Your task to perform on an android device: I would want to chat with the customer service support team regarding the purchasing method.
Image 0: 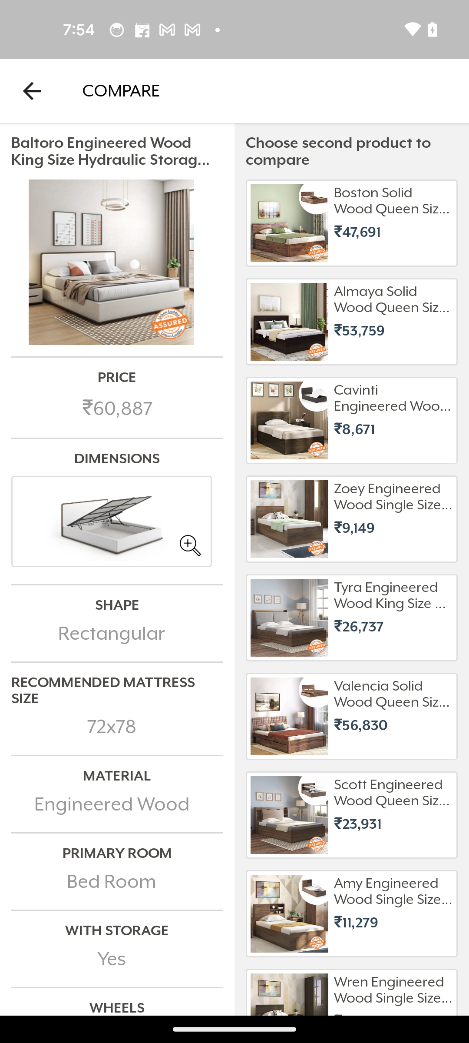
GO back to the previous page
Step 0: press back button
Image 1: 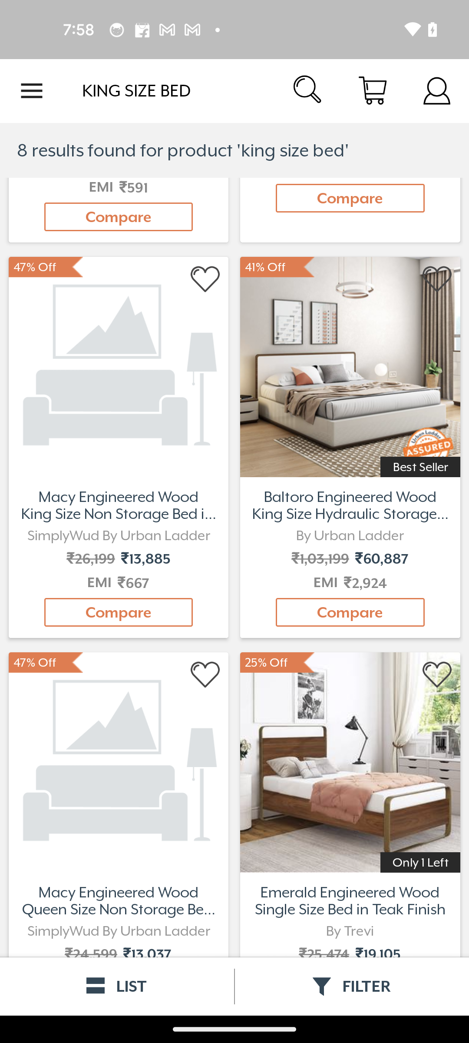
Tap on the baltoro engineered wood king size hydraulic storage bed
Step 1: click (350, 366)
Image 2: 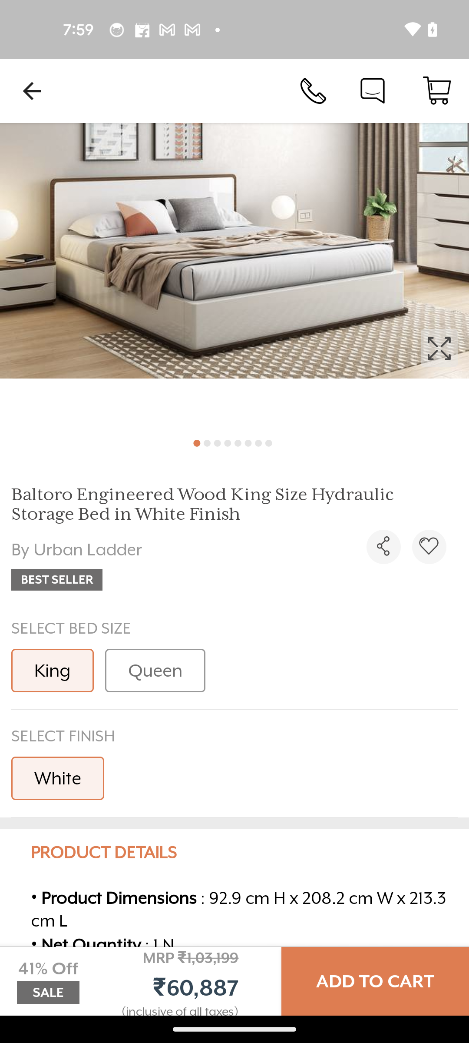
Tap on the chat icon at the top of the screen
Step 2: click (372, 91)
Image 3: 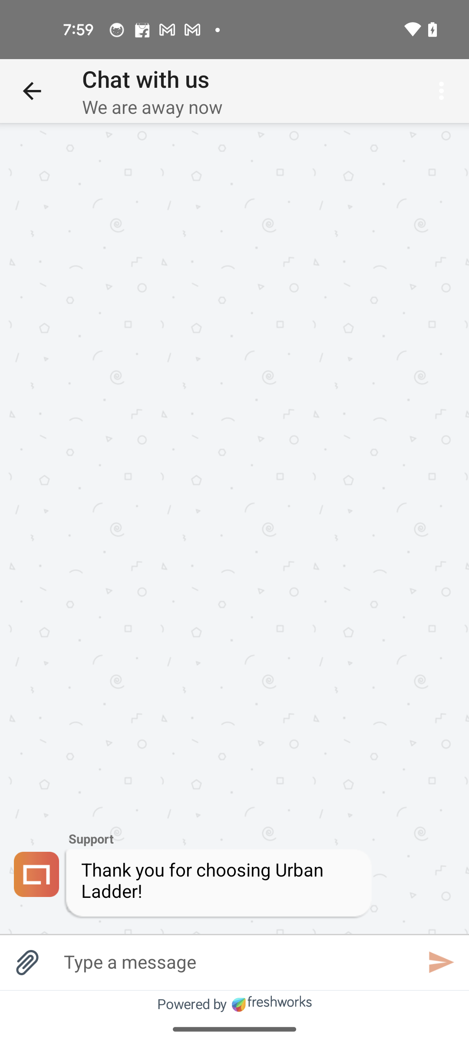
Tap on the text bar at the bottom of the screen
Step 3: click (234, 962)
Image 5: 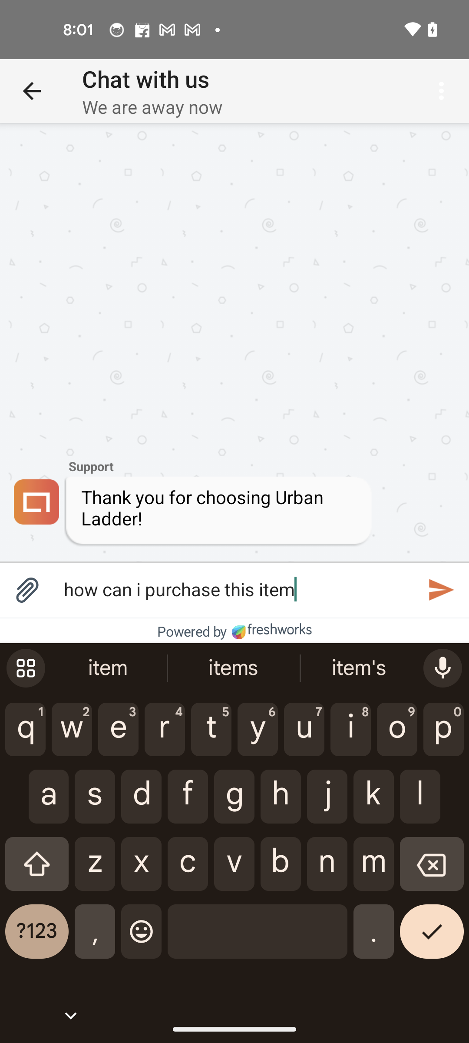
Tap on the send icon
Step 5: click (441, 590)
Image 6: 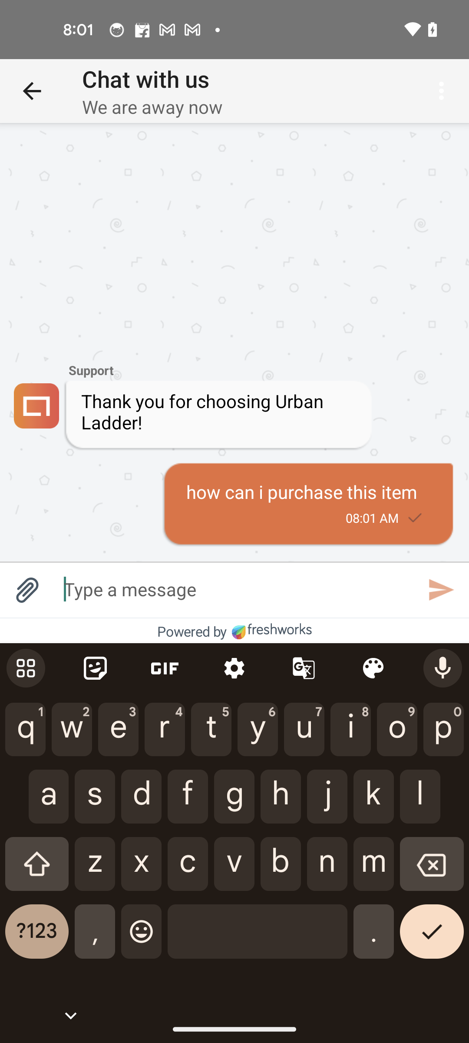
Tap on the send icon
Step 6: wait